Your task to perform on an android device: I will snooze an upcoming alarm at 3:08 p.m. on the Simple Alarm app.
Image 0: 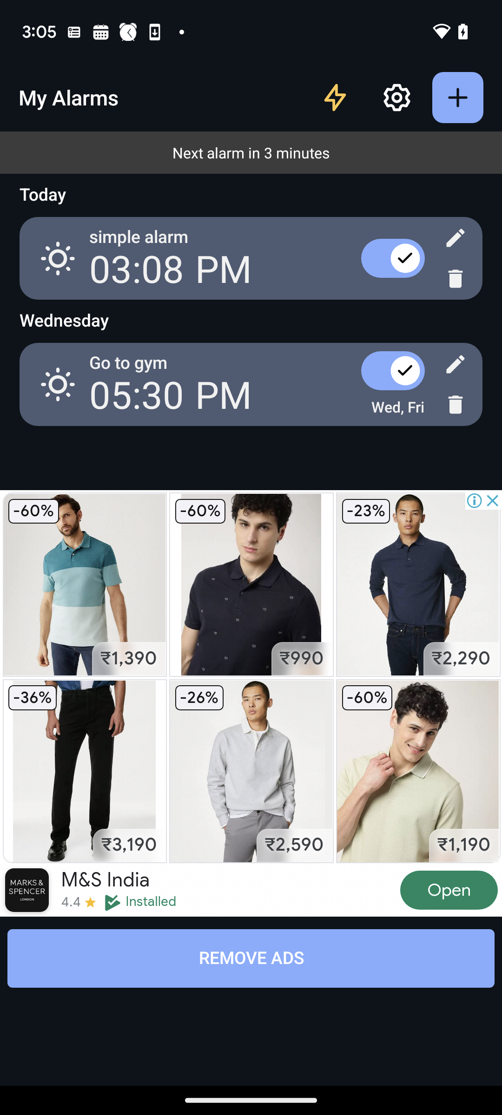
Click on the snooze button
Step 0: wait